Your task to perform on an android device: I want the builder's phone number from the property, which I found on the Housing app.
Image 0: 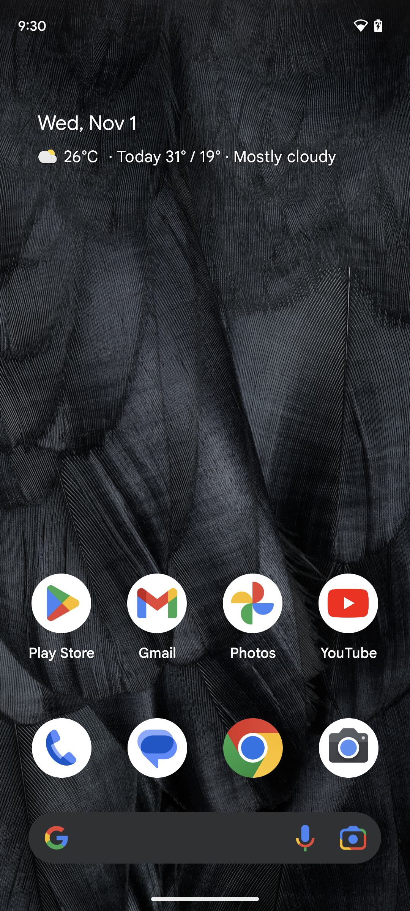
Open the housing app.
Step 0: open app "Housing"
Image 1: 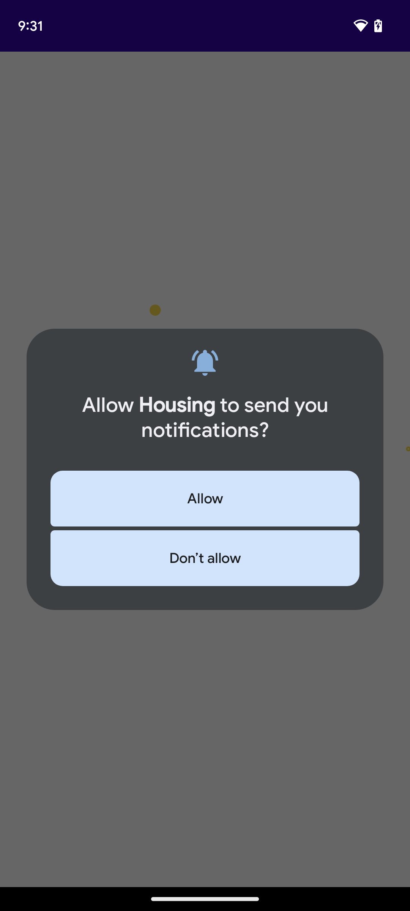
Open the housing app.
Step 1: wait
Image 3: 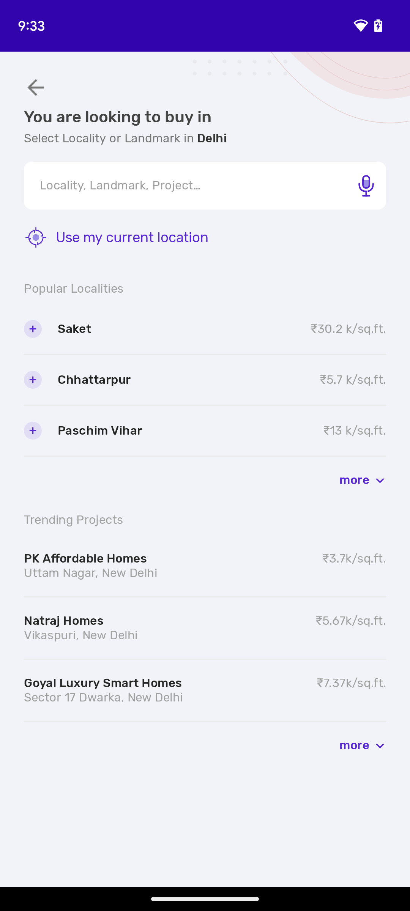
Tap on saket.
Step 3: click (155, 328)
Image 4: 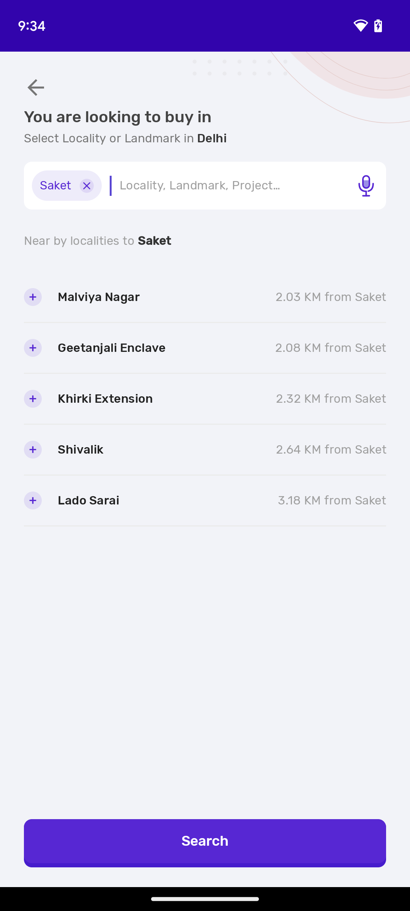
Tap on the search bar at the bottom of the screen.
Step 4: click (169, 858)
Image 5: 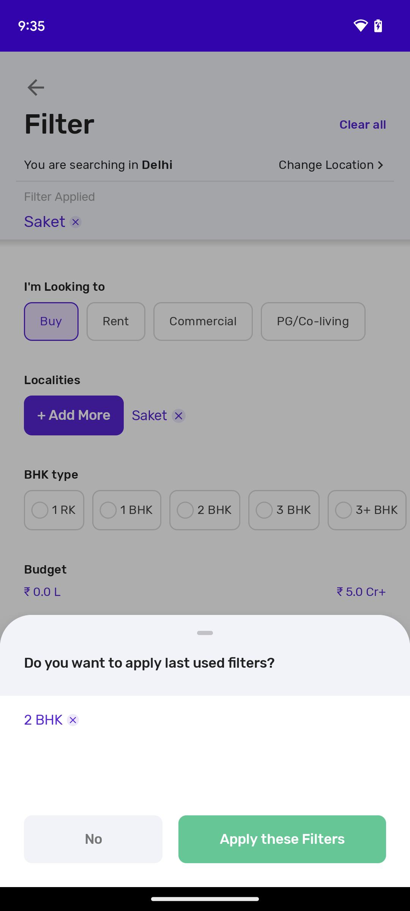
Tap on the search bar at the bottom of the screen.
Step 5: wait
Image 6: 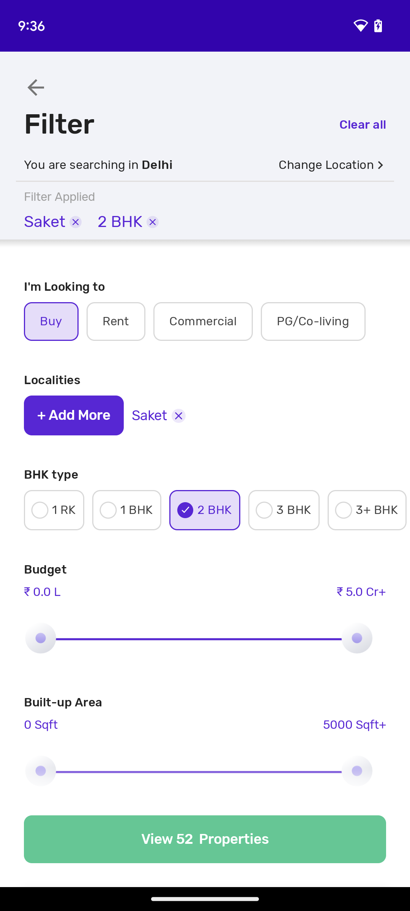
Tap on view properties.
Step 6: click (139, 850)
Image 7: 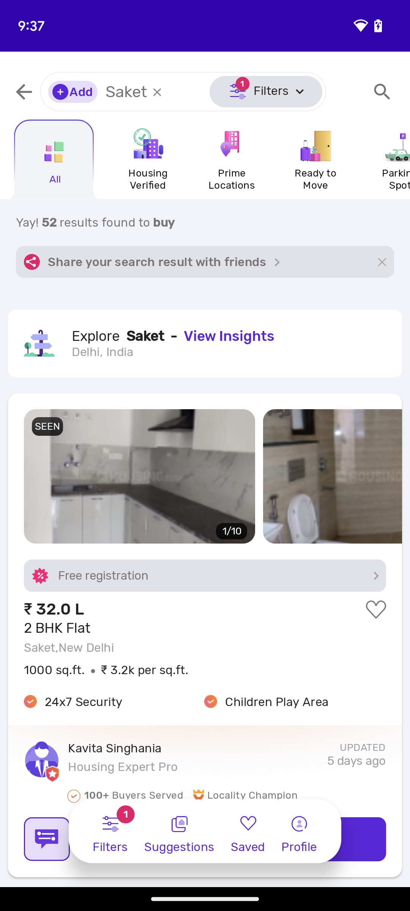
Scroll up to view your mobile number.
Step 7: scroll down
Image 8: 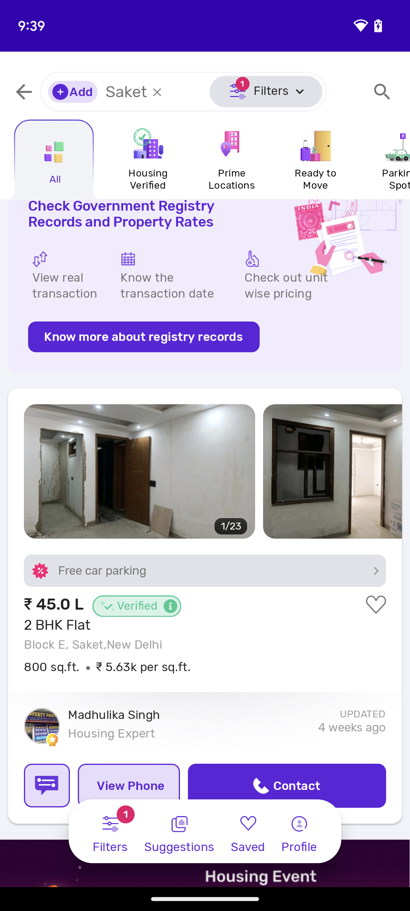
Tap on the contact present on the screen.
Step 8: click (322, 789)
Image 9: 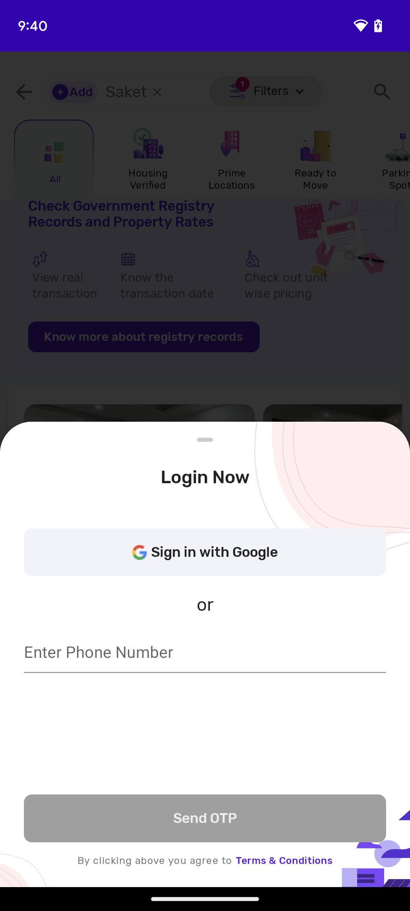
Tap on the contact present on the screen.
Step 9: wait